Your task to perform on an android device: Check out the booking.com app to see the specifics of flights with maximum two stops from GRU - Sao Paulo Guarulhos Intl Apt to JFK - New York J F Kennedy International Aptl.
Image 0: 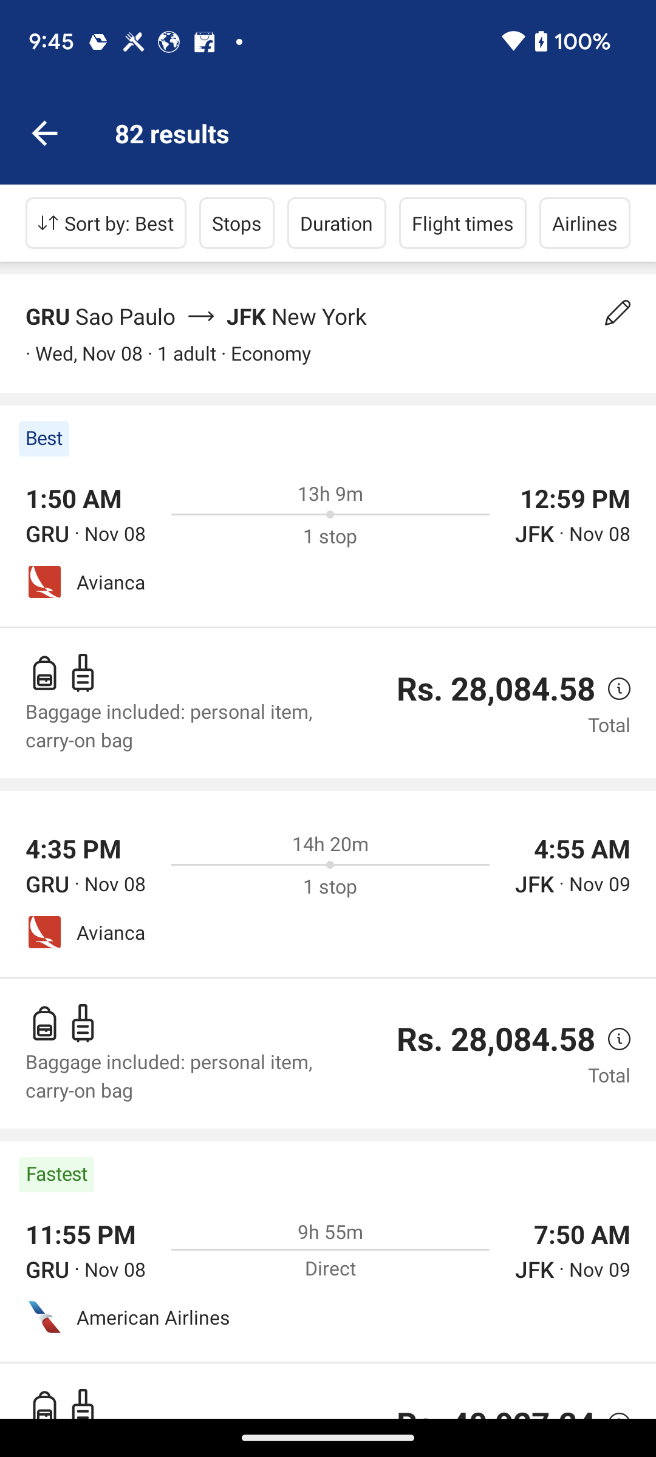
Click on the Stops filter
Step 0: click (236, 223)
Image 1: 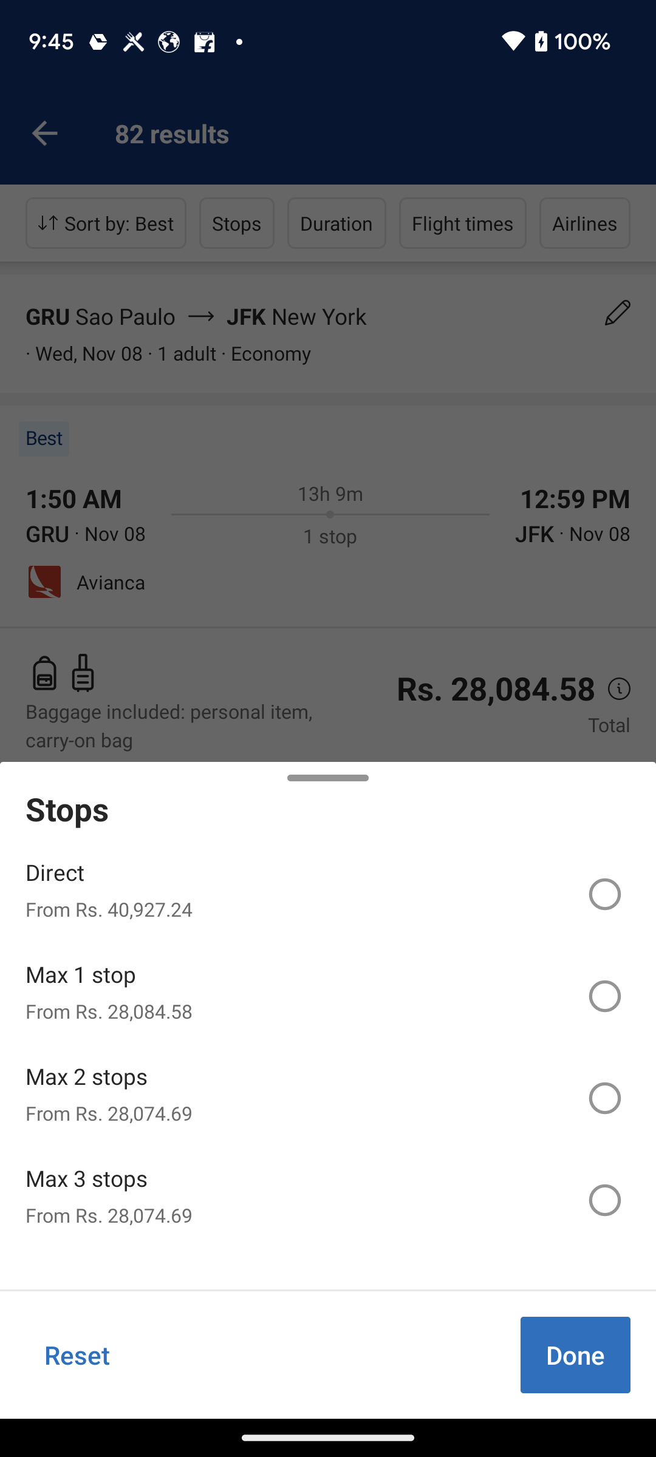
Select Max 2 Stops
Step 1: click (296, 1076)
Image 2: 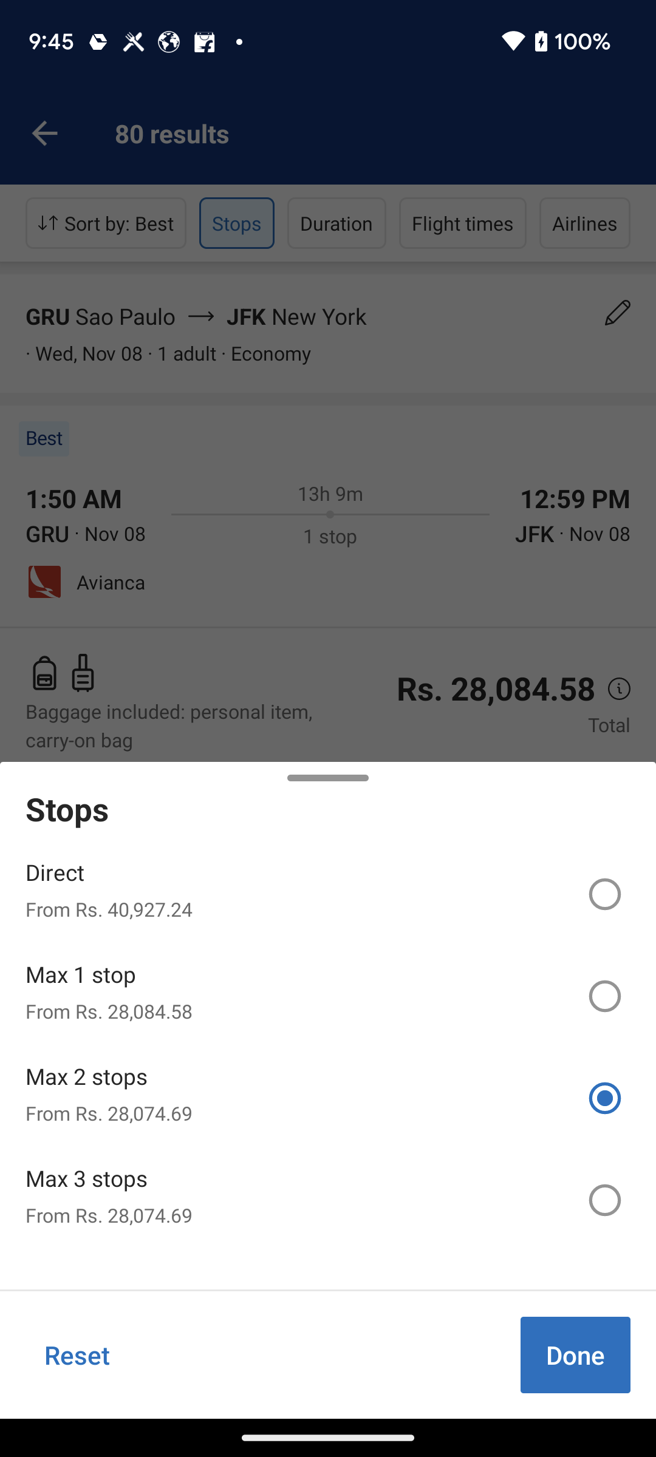
Click on Done at the bottom right corner of the screen
Step 2: click (575, 1355)